Your task to perform on an android device: I want to view locks so that I can buy them.
Image 0: 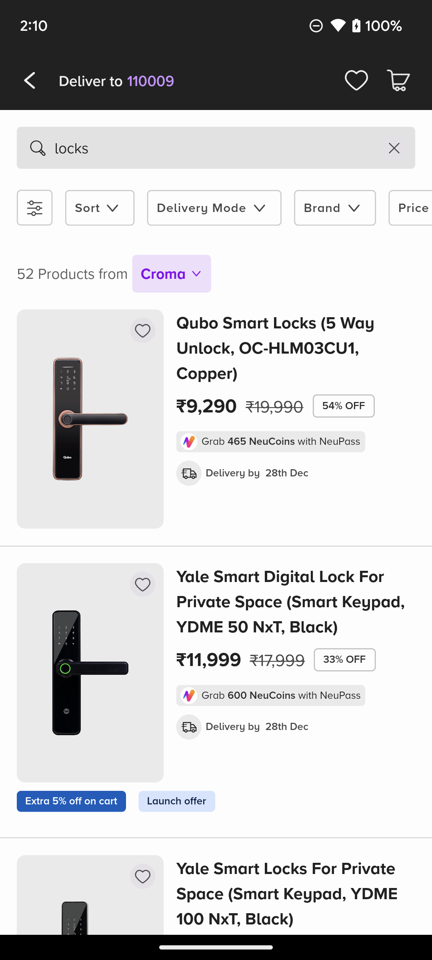
Swipe up on the screen.
Step 0: scroll down
Image 1: 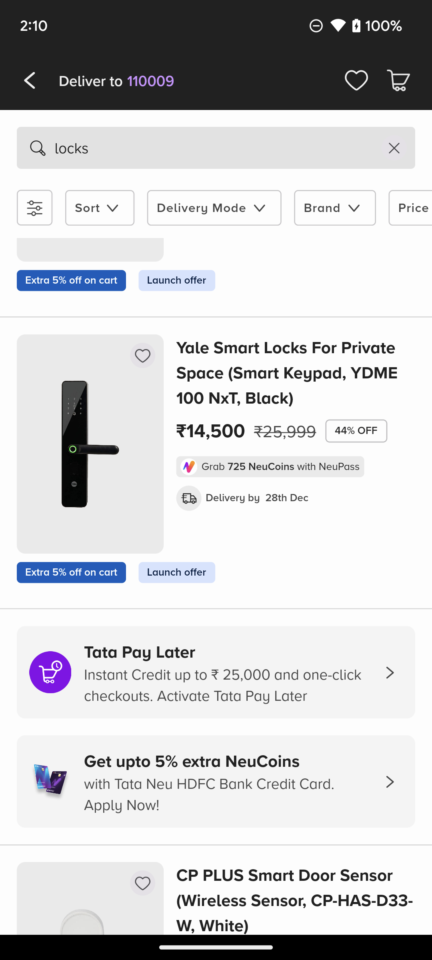
Swipe up on the screen.
Step 1: scroll down
Image 2: 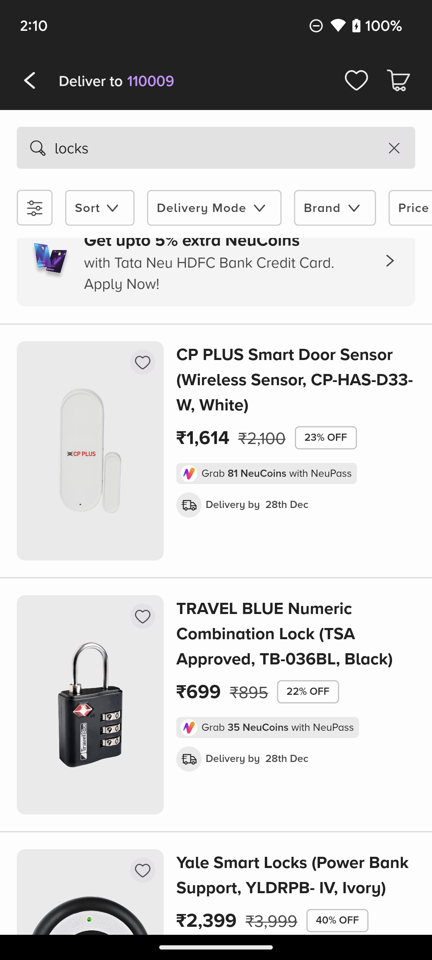
Swipe up on the screen.
Step 2: scroll down
Image 3: 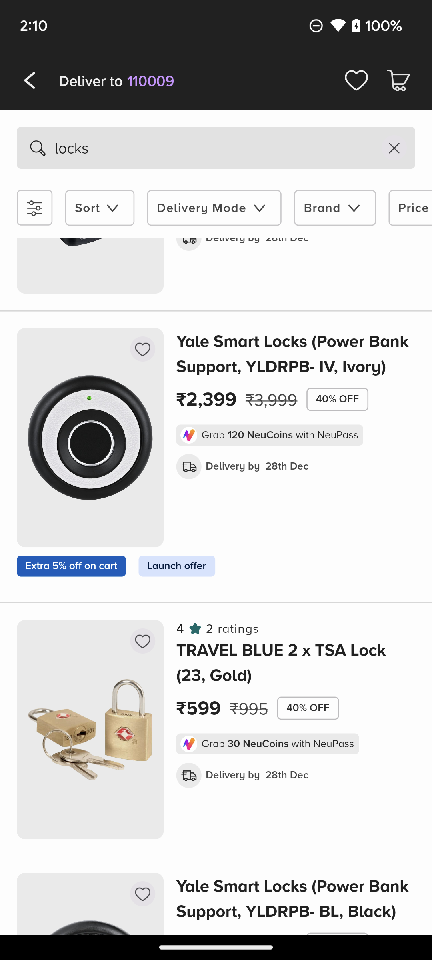
Click on the Travel Blue lock on the screen.
Step 3: click (216, 729)
Image 4: 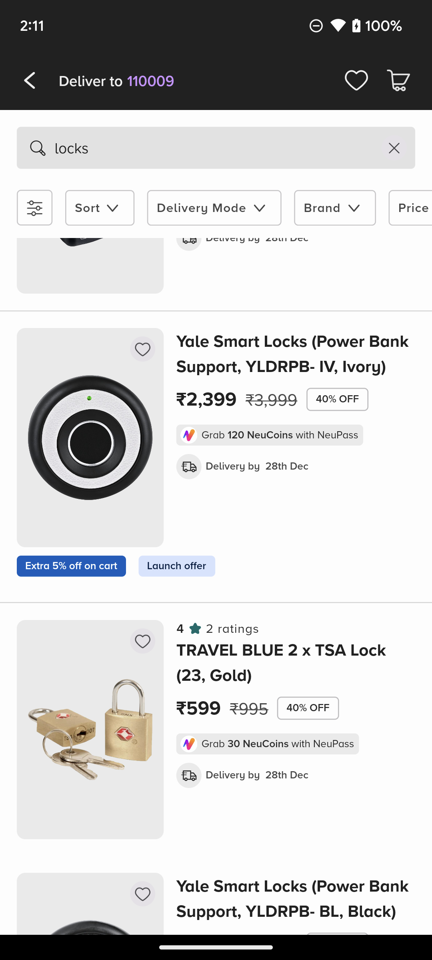
Click on the Travel Blue lock on the screen.
Step 4: wait